Your task to perform on an android device: Go to the Presentations app & save the slide to the device
Image 0: 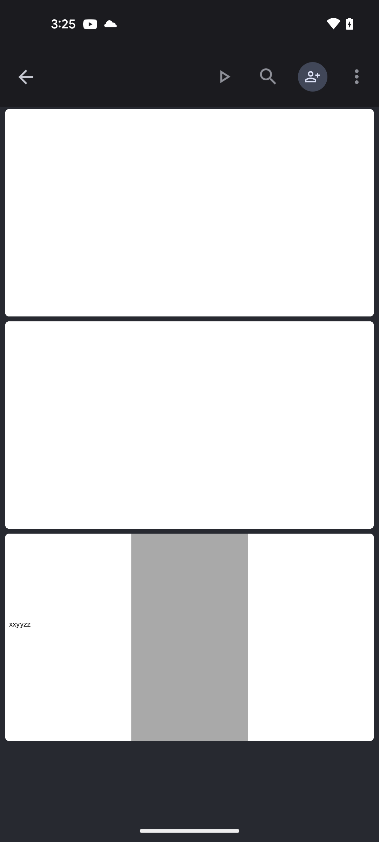
open the Presentations app
Step 0: open app "Presentations"
Image 1: 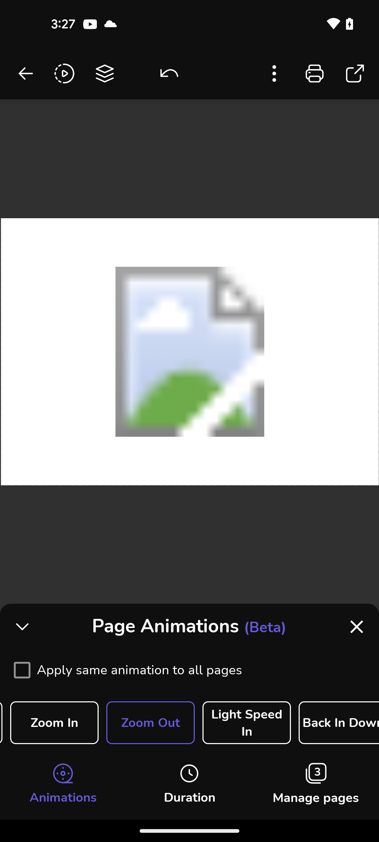
click on three dots at the top of the screen
Step 1: click (274, 73)
Image 2: 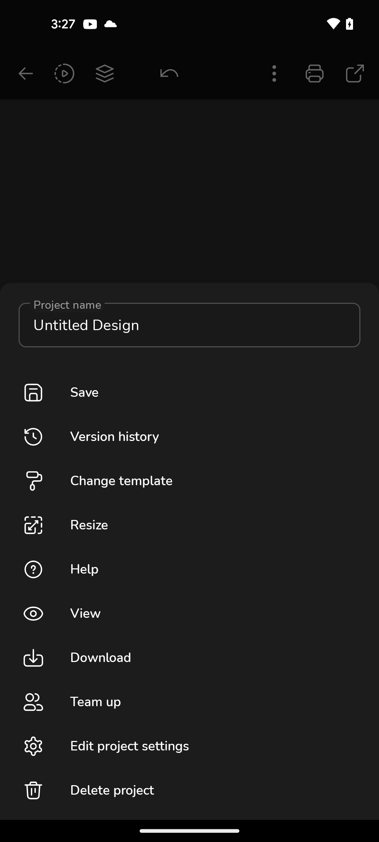
click on Save option
Step 2: click (84, 392)